Your task to perform on an android device: On the YouTube app, I want to play a Martin Garrix shorts video
Image 0: 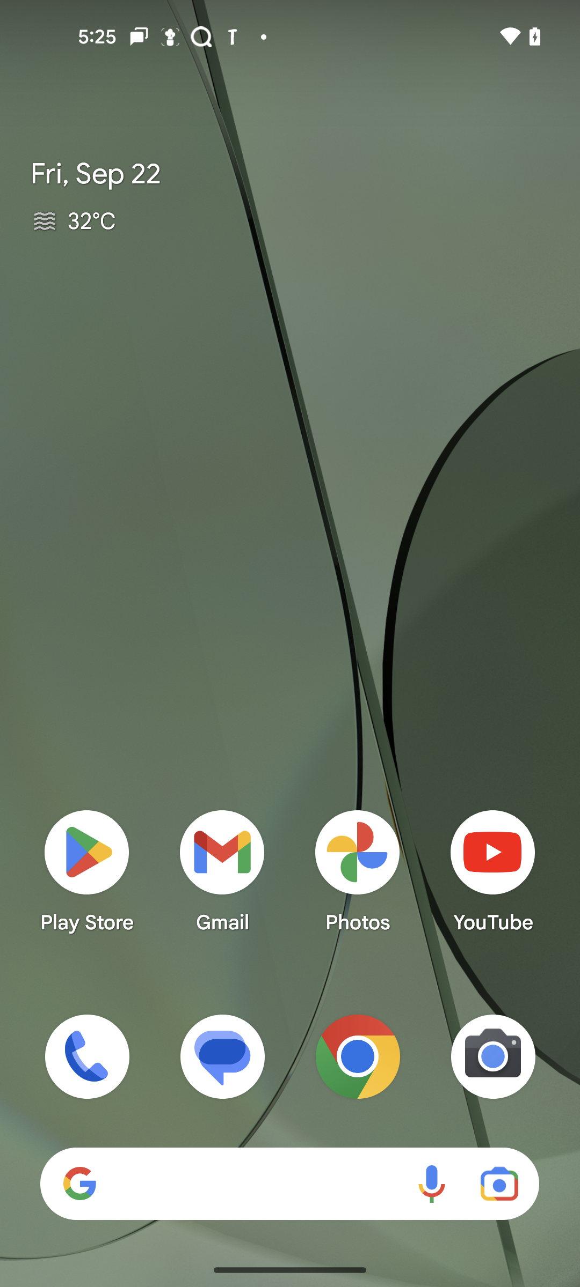
Open the Youtube app
Step 0: open app "YouTube"
Image 1: 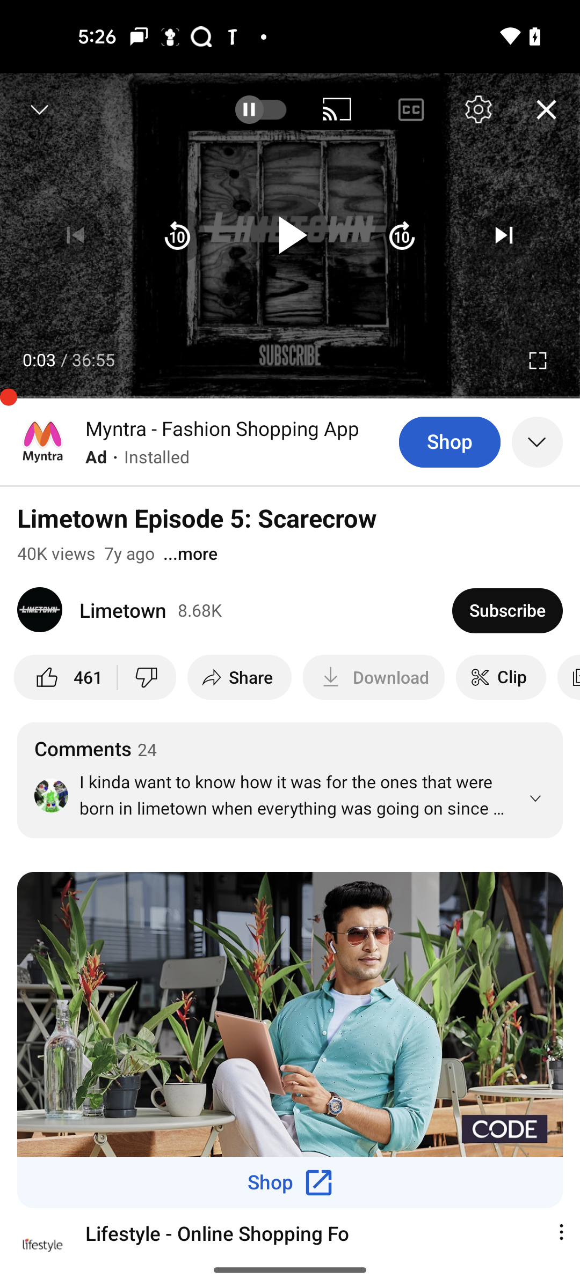
go back to home page
Step 1: press back button
Image 2: 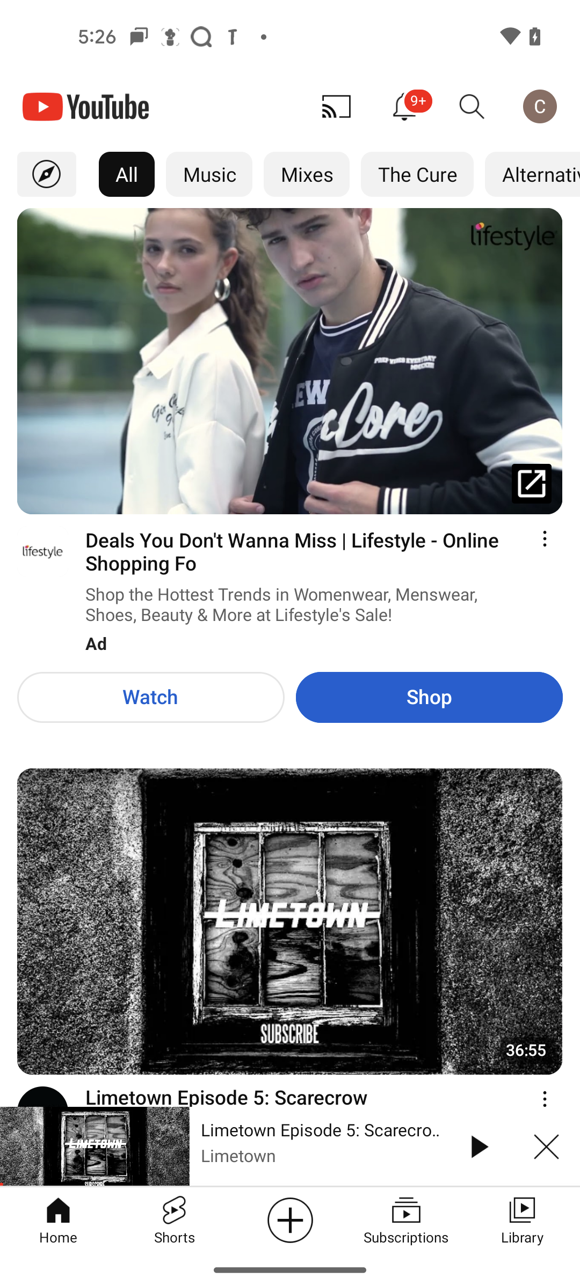
click on the shorts tab
Step 2: click (174, 1219)
Image 3: 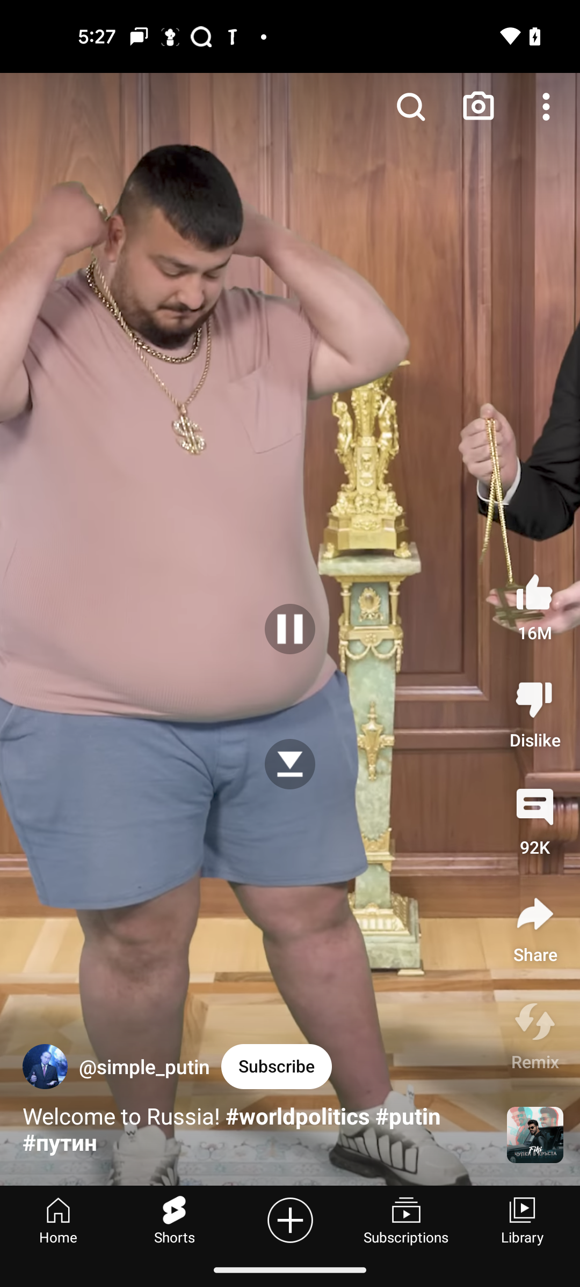
click on the search icon
Step 3: click (410, 107)
Image 4: 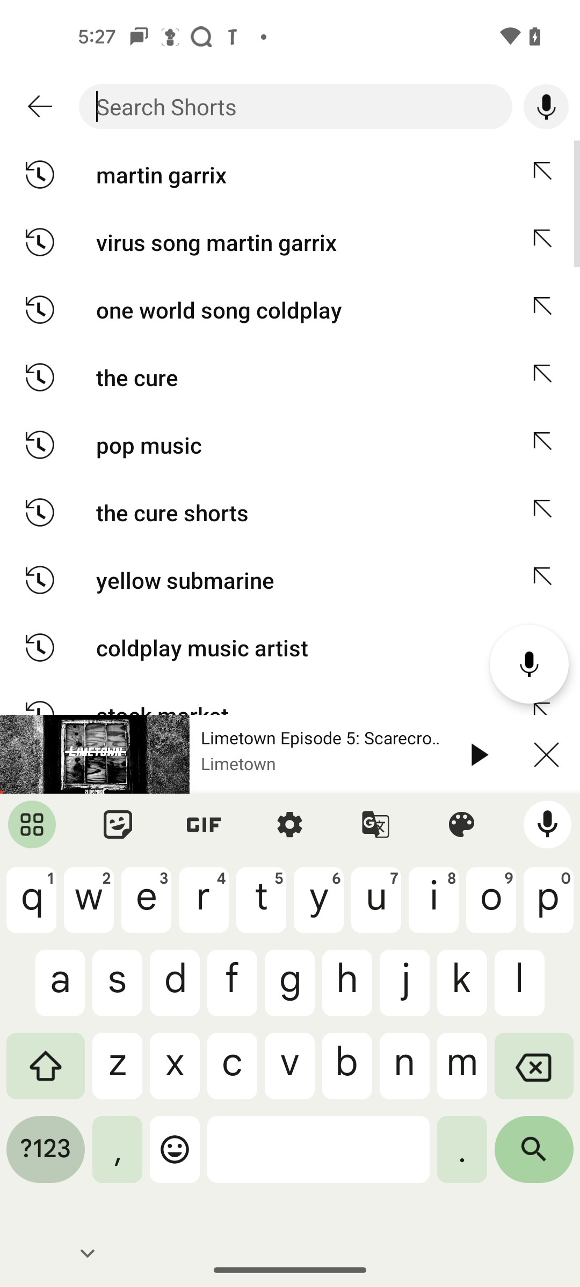
search for martin garrix songs
Step 4: type "Martin garrix songs"
Image 5: 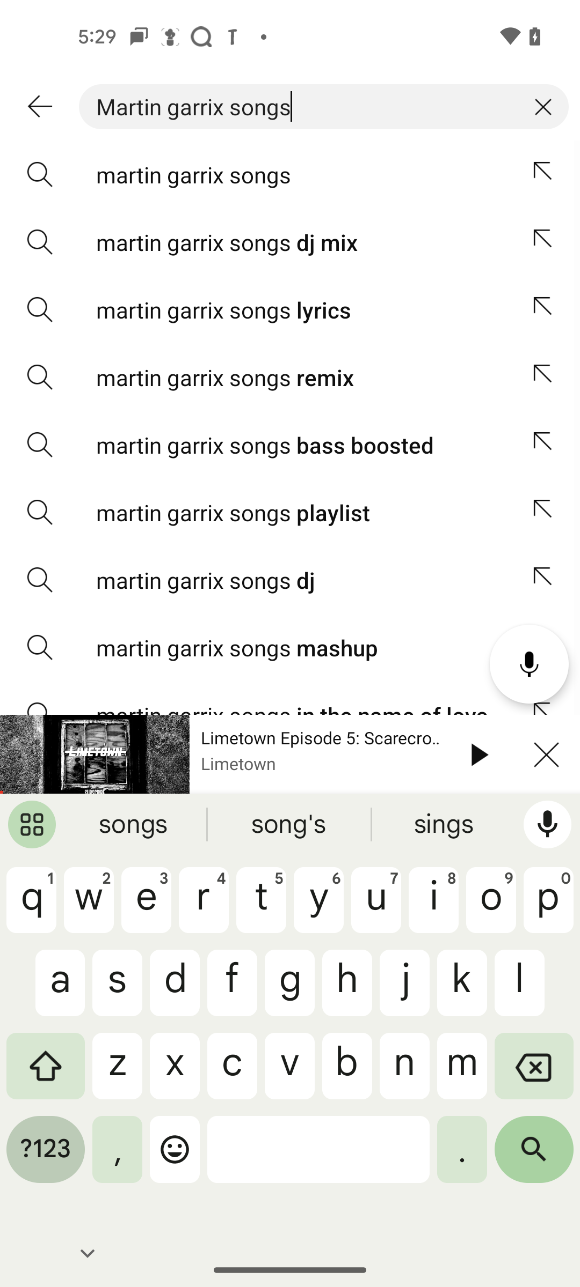
click on the search icon
Step 5: click (534, 1157)
Image 7: 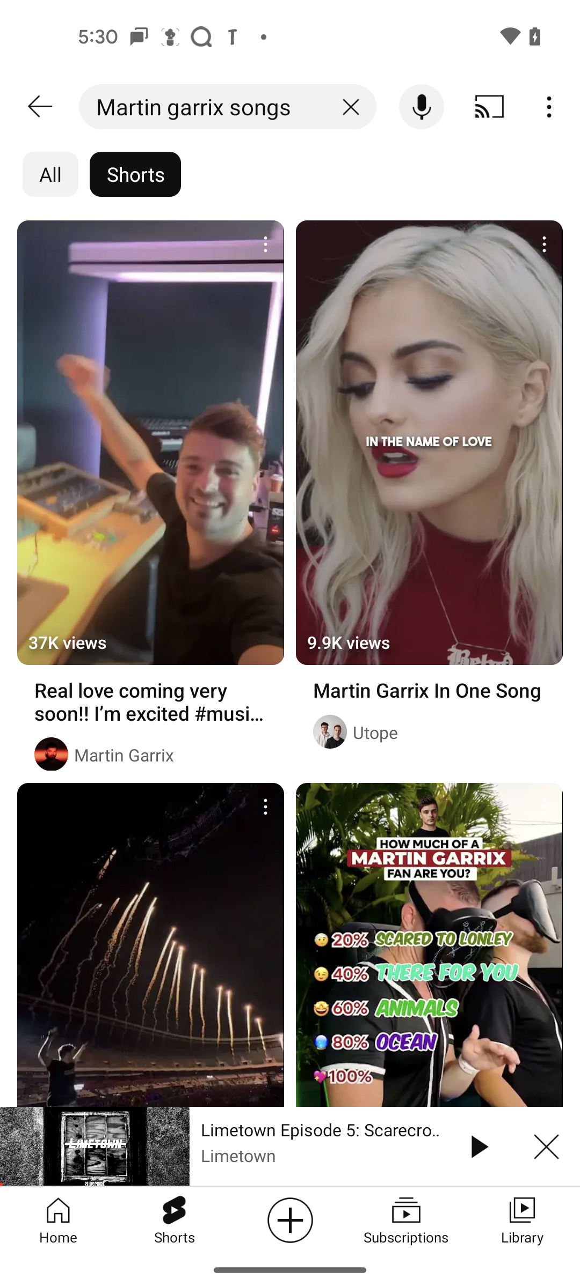
Play Martin Garrix in One Song
Step 7: click (429, 501)